Your task to perform on an android device: I want to download the home yoga video from the mobidrive app for convenient access on my cell phone.
Image 0: 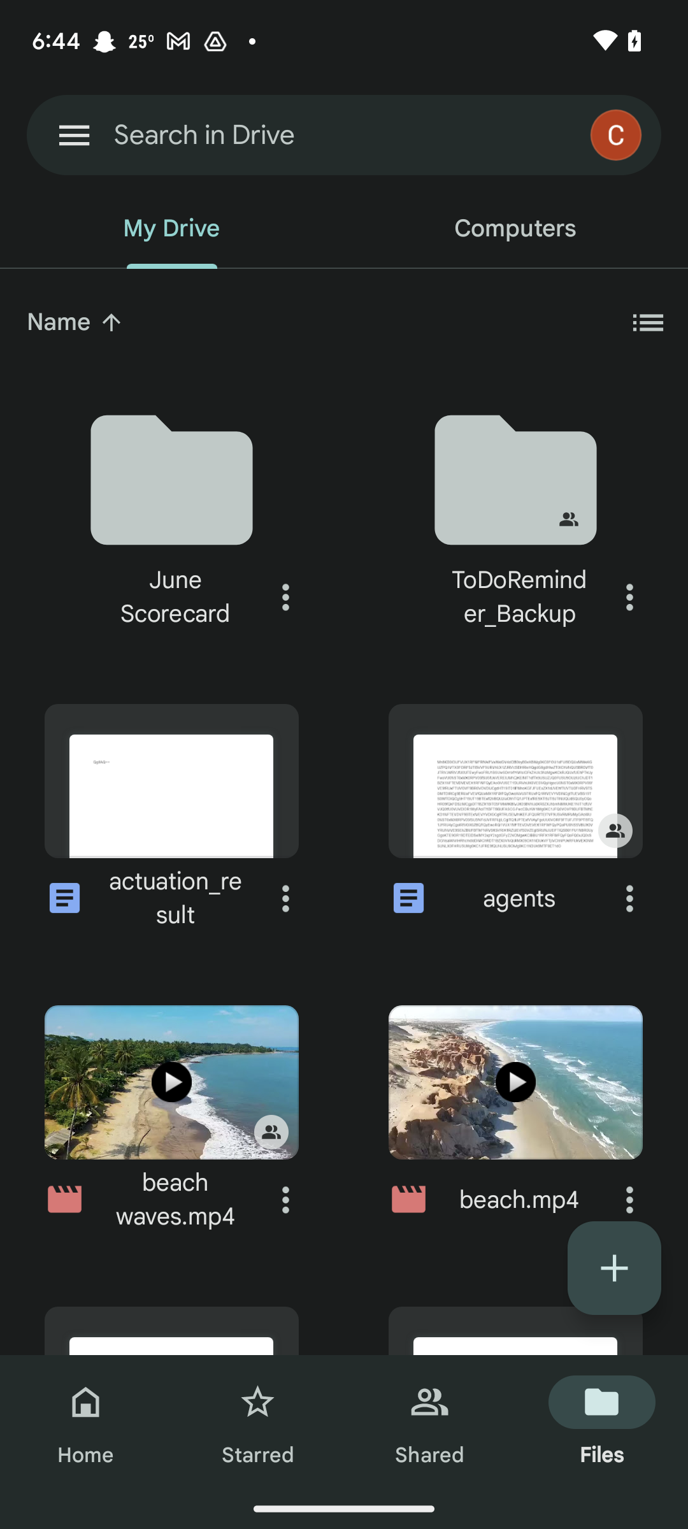
Open the MobiDrive app
Step 0: open app "MobiDrive"
Image 1: 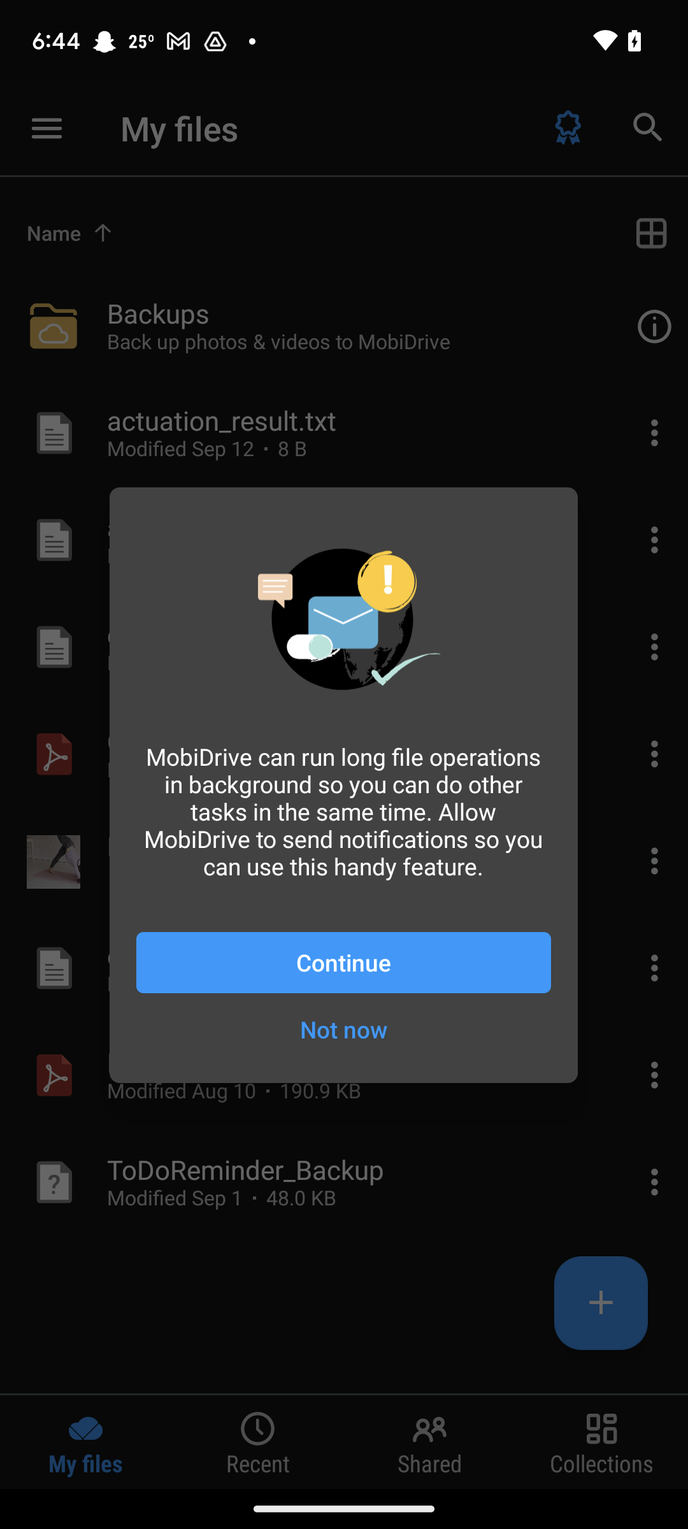
Open the MobiDrive app
Step 1: wait
Image 2: 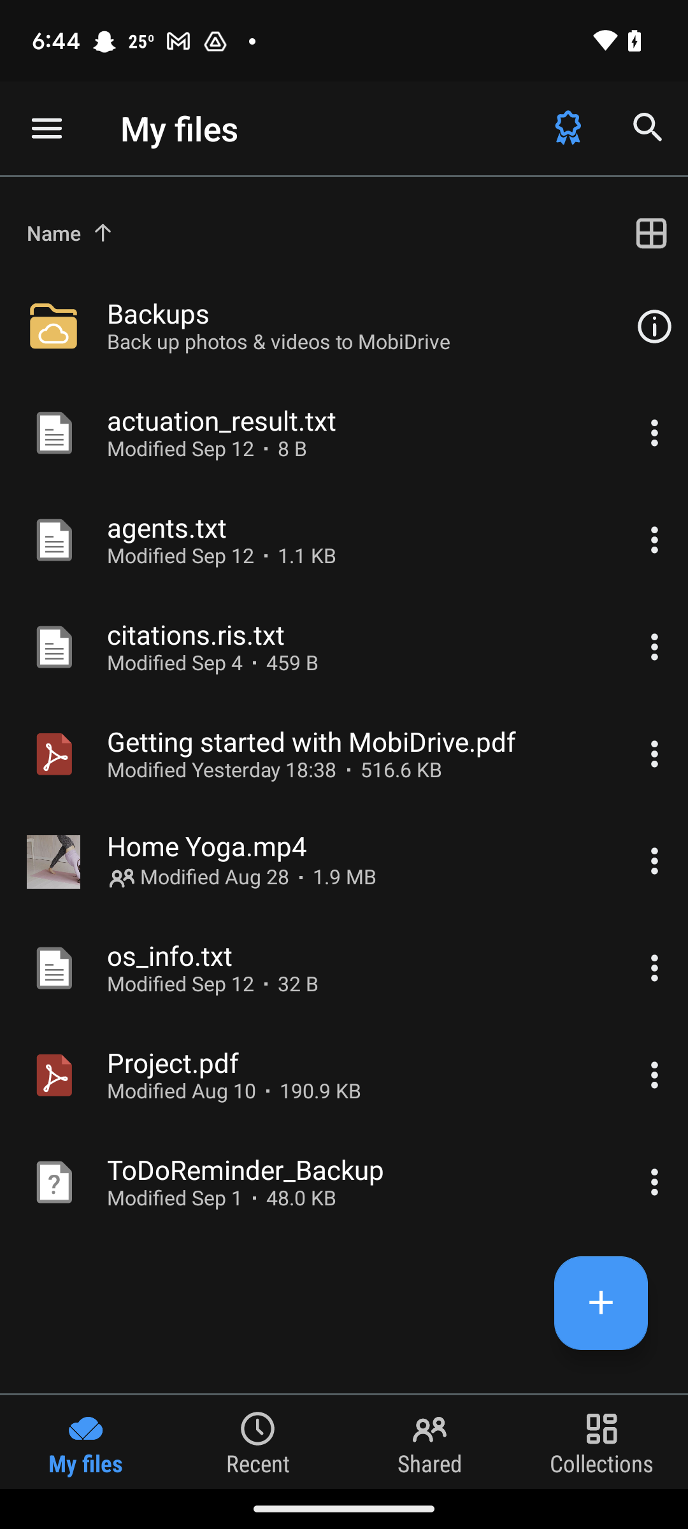
Click on the three dots next to the home yoga video
Step 2: click (344, 861)
Image 3: 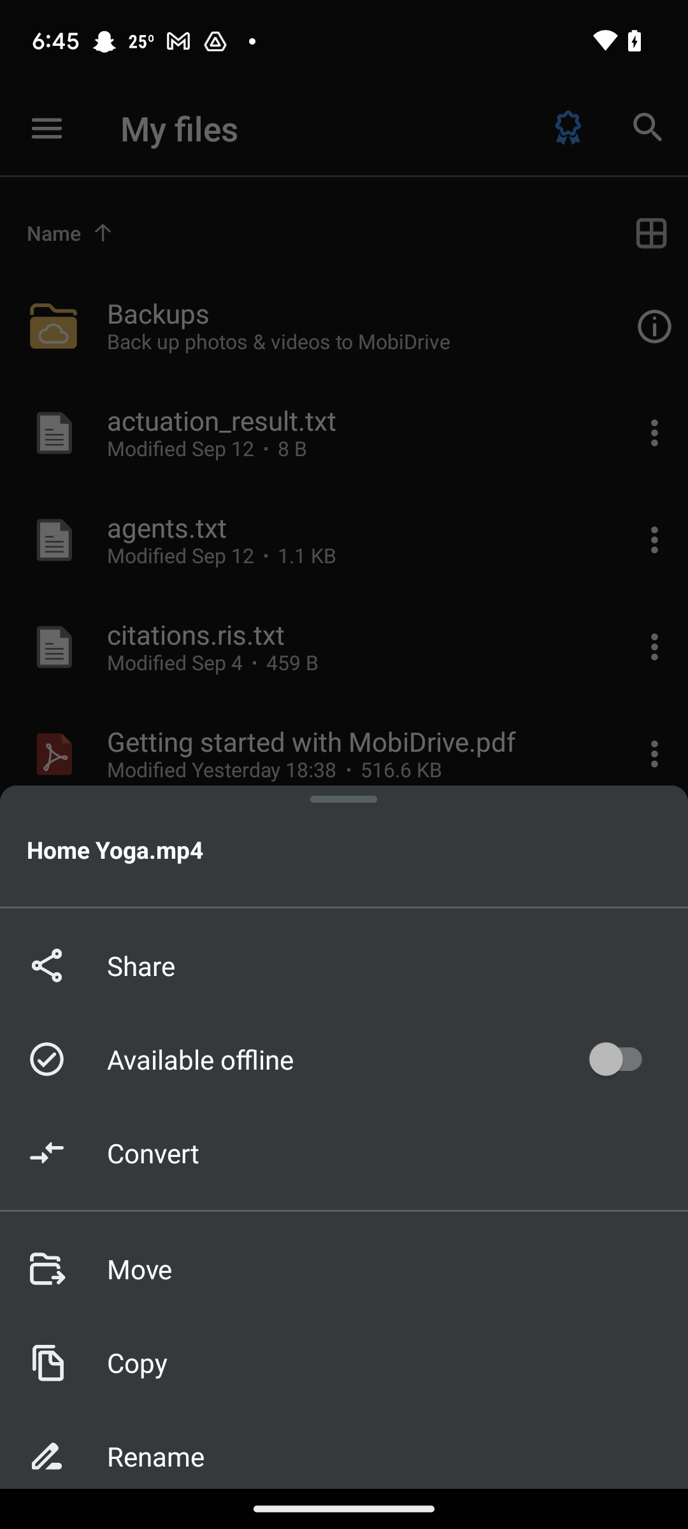
Swipe up the drawer to view download option
Step 3: scroll down
Image 4: 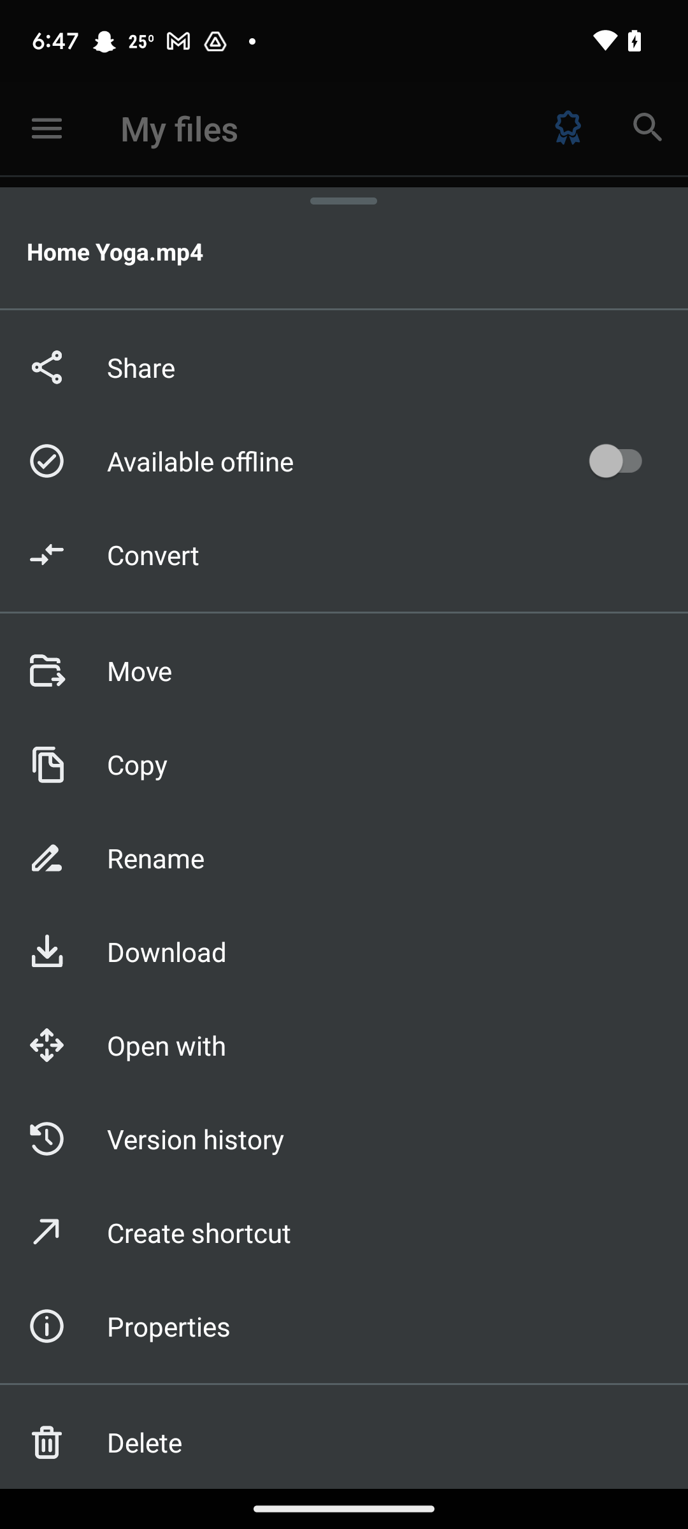
Click on the download option
Step 4: click (344, 951)